Your task to perform on an android device: I'm always interested in listening to music, and The Beatles is my favorite music artist, so open the Vimeo app and search for The Beatles music video.
Image 2: 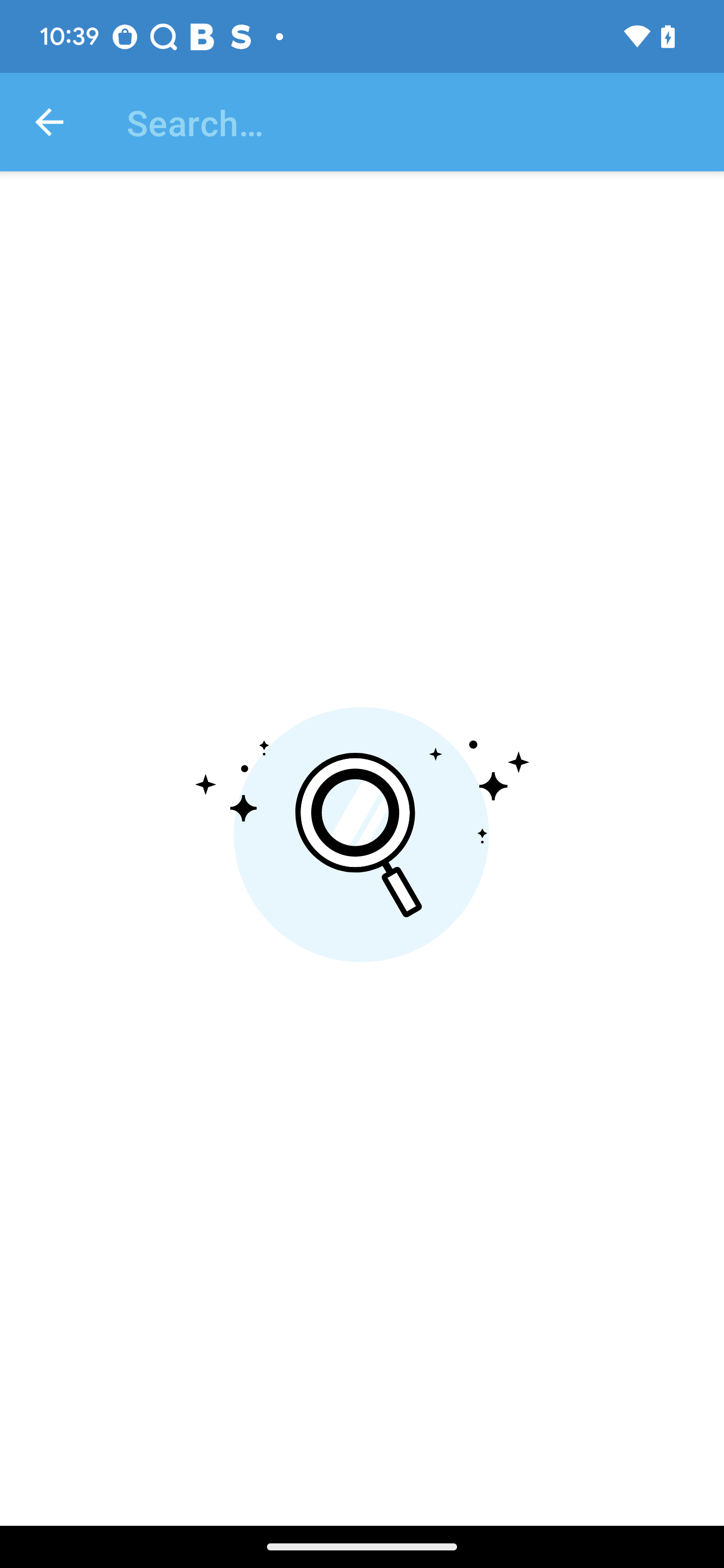
Search for the Beatles music video
Step 2: type "The Beatles music video"
Image 3: 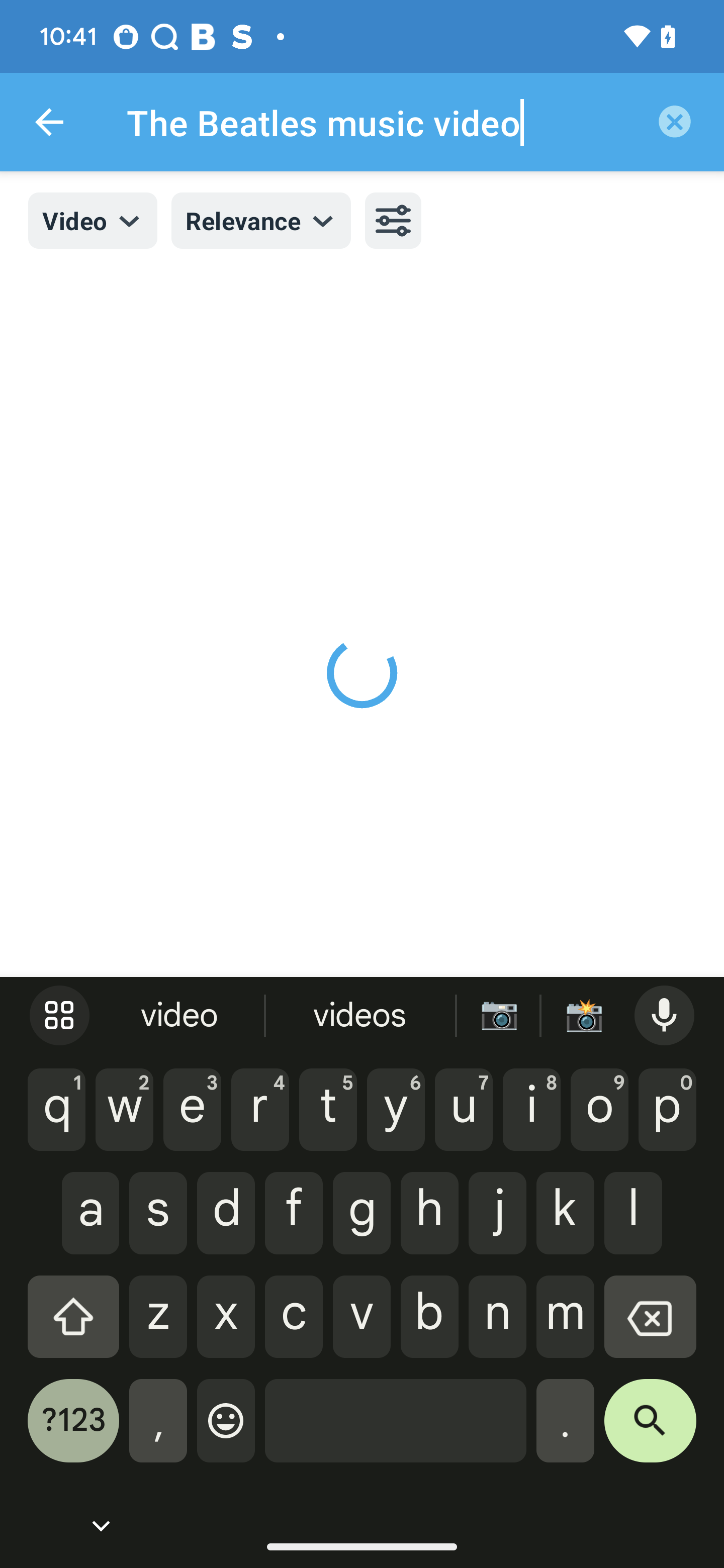
Search for the Beatles music video
Step 3: wait